Your task to perform on an android device: About a problem with a cancellation refund, I would like to speak with the customer service support team.
Image 0: 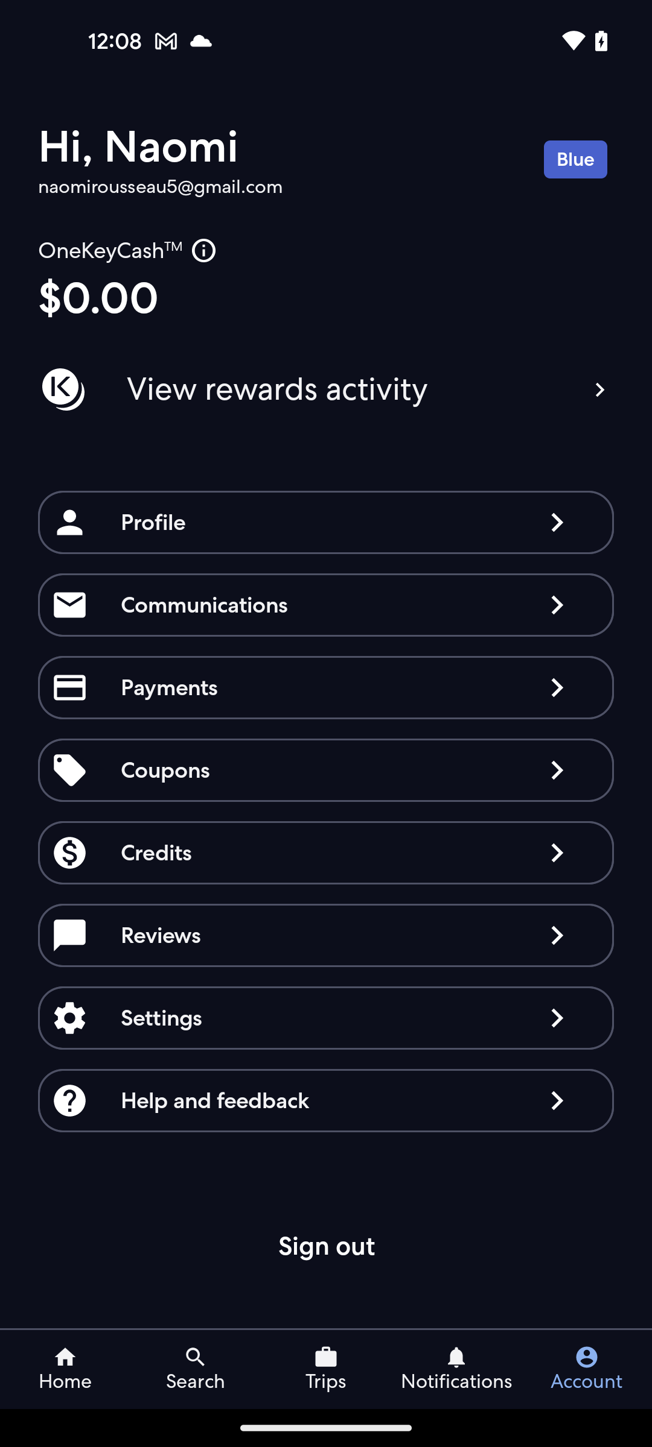
Tap on the help and feedback option
Step 0: click (231, 1101)
Image 1: 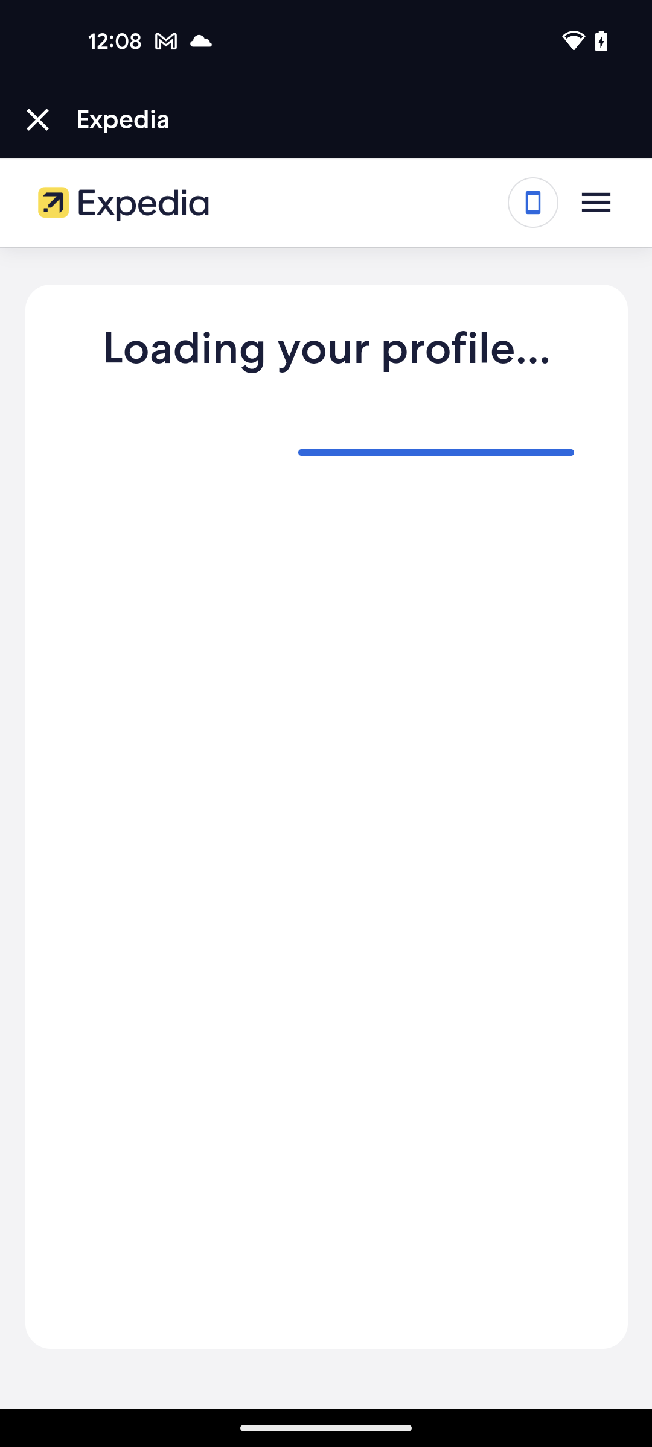
Tap on the help and feedback option
Step 1: wait
Image 2: 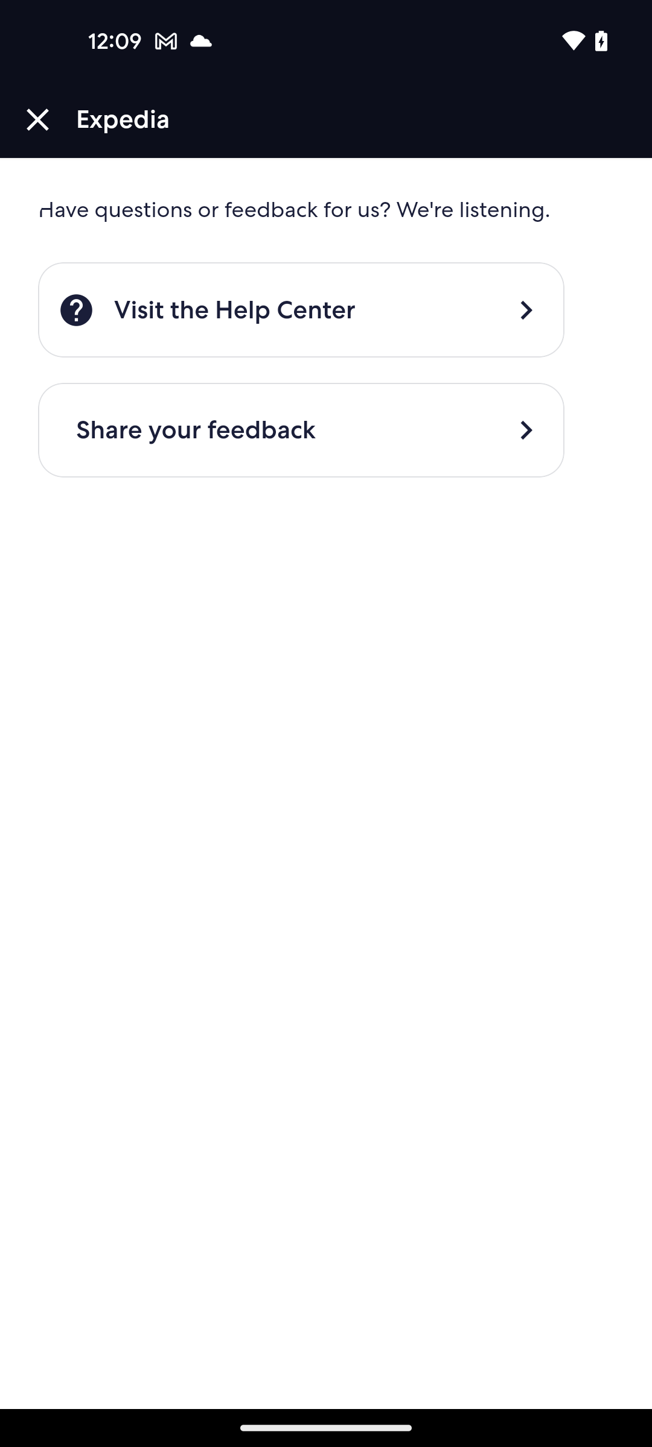
Click on the first option
Step 2: click (301, 309)
Image 3: 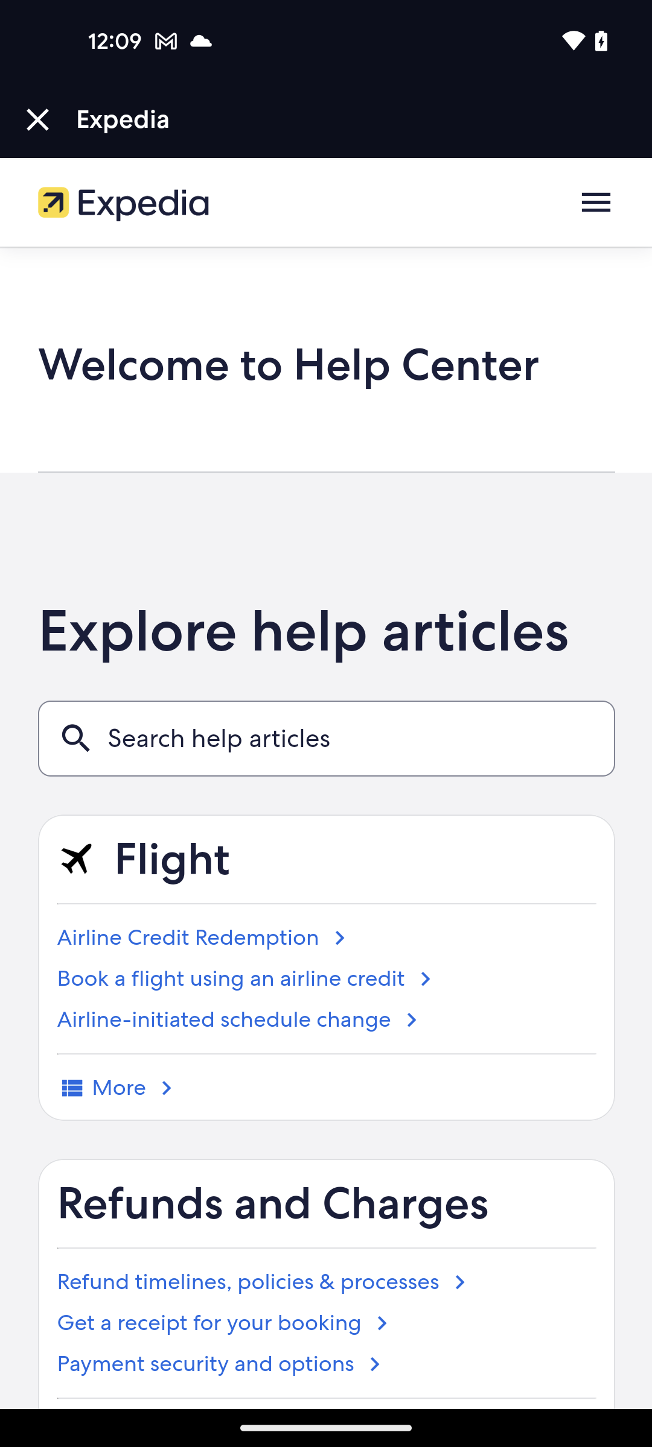
Tap on the refund timelines,policies & processes option
Step 3: click (325, 1281)